Your task to perform on an android device: Open the Artsy app and Open Andy Warhol painting then check price
Image 0: 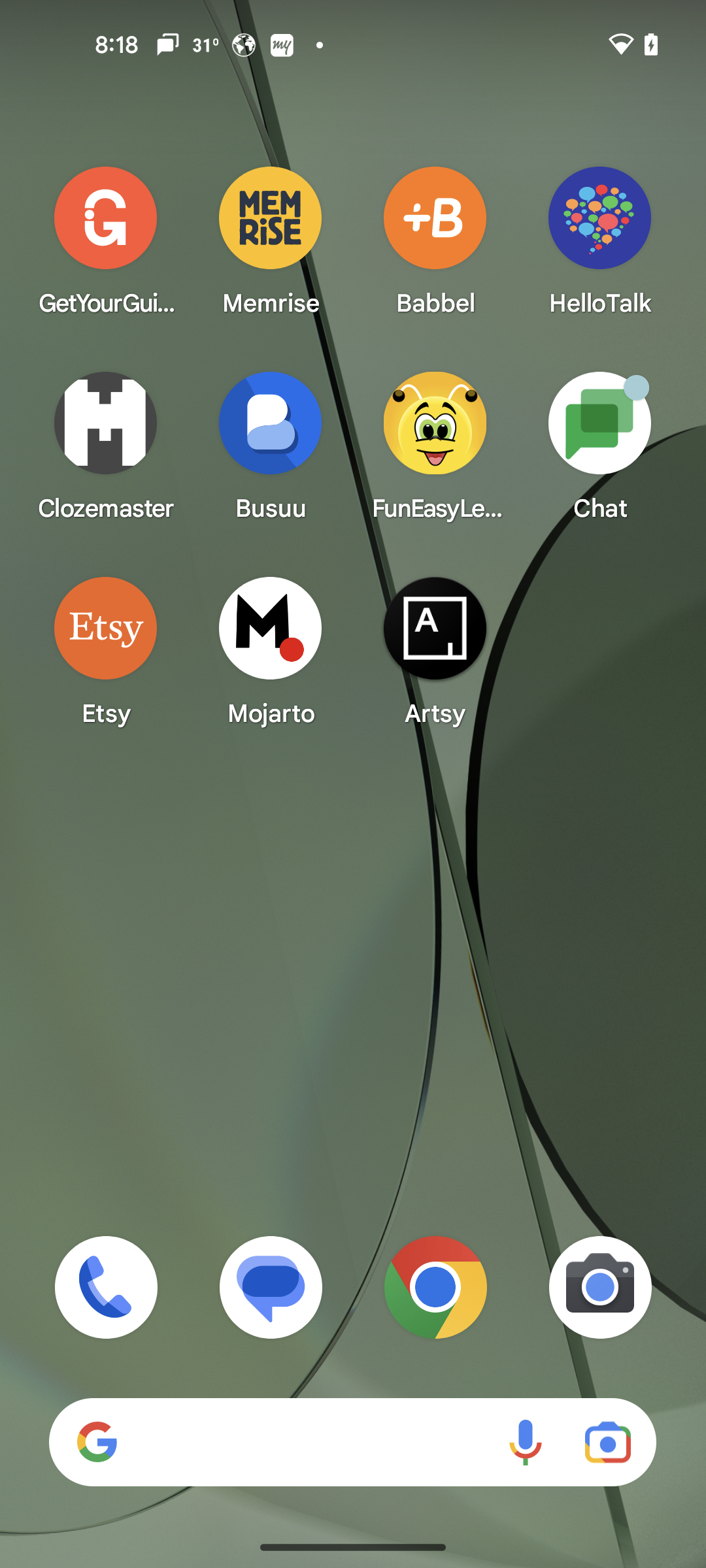
Open the Artsy app
Step 0: open app "Artsy"
Image 1: 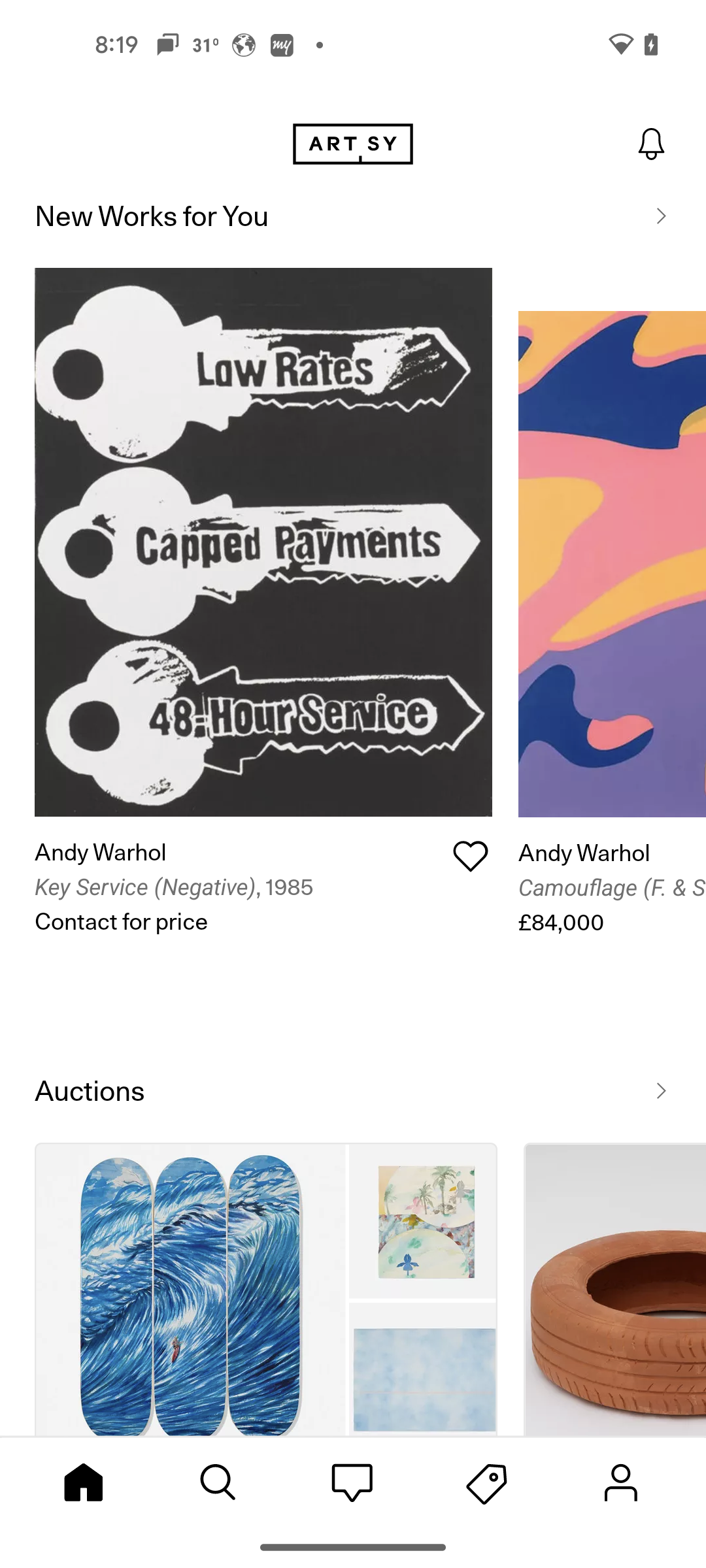
Open the Andy Warhol painting
Step 1: click (263, 542)
Image 2: 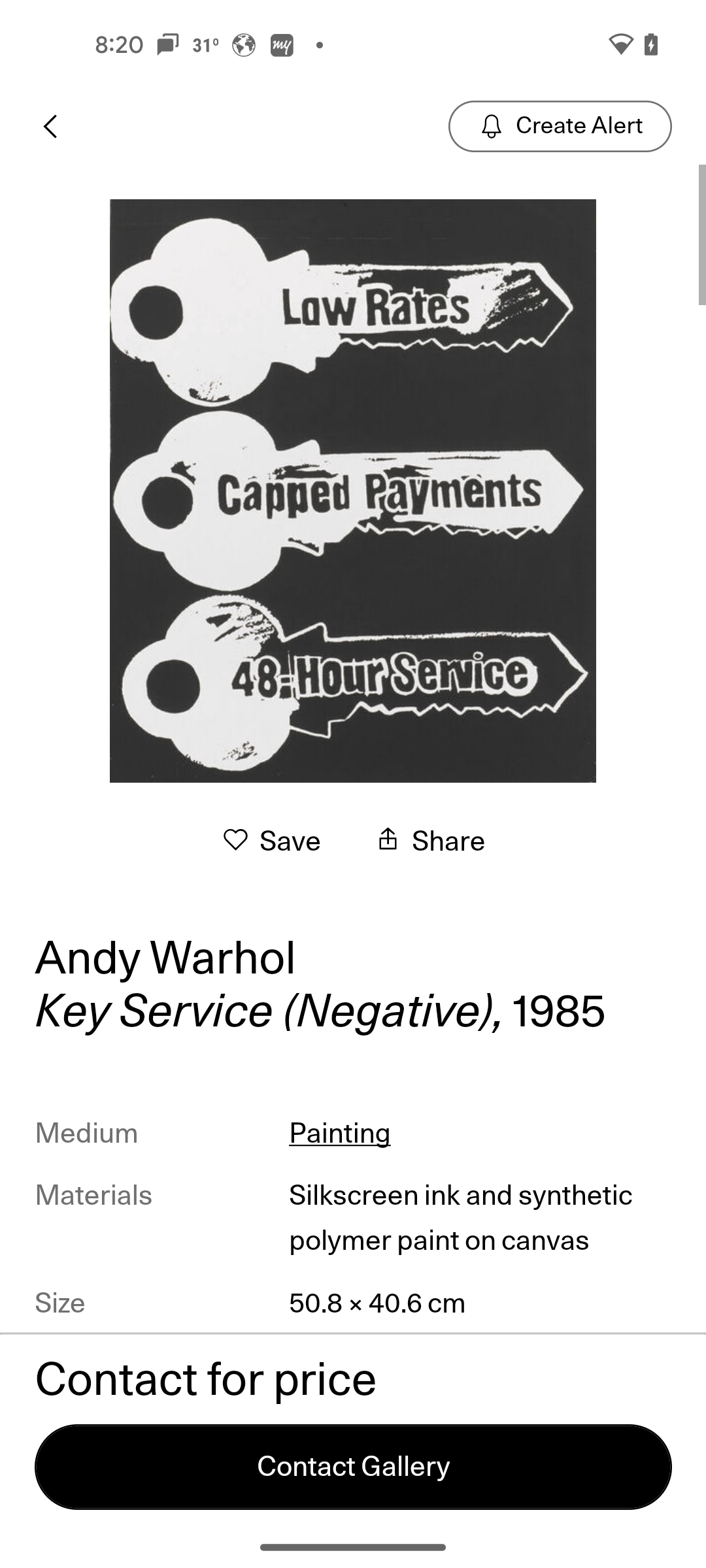
click on contact gallery for price
Step 2: click (353, 1467)
Image 3: 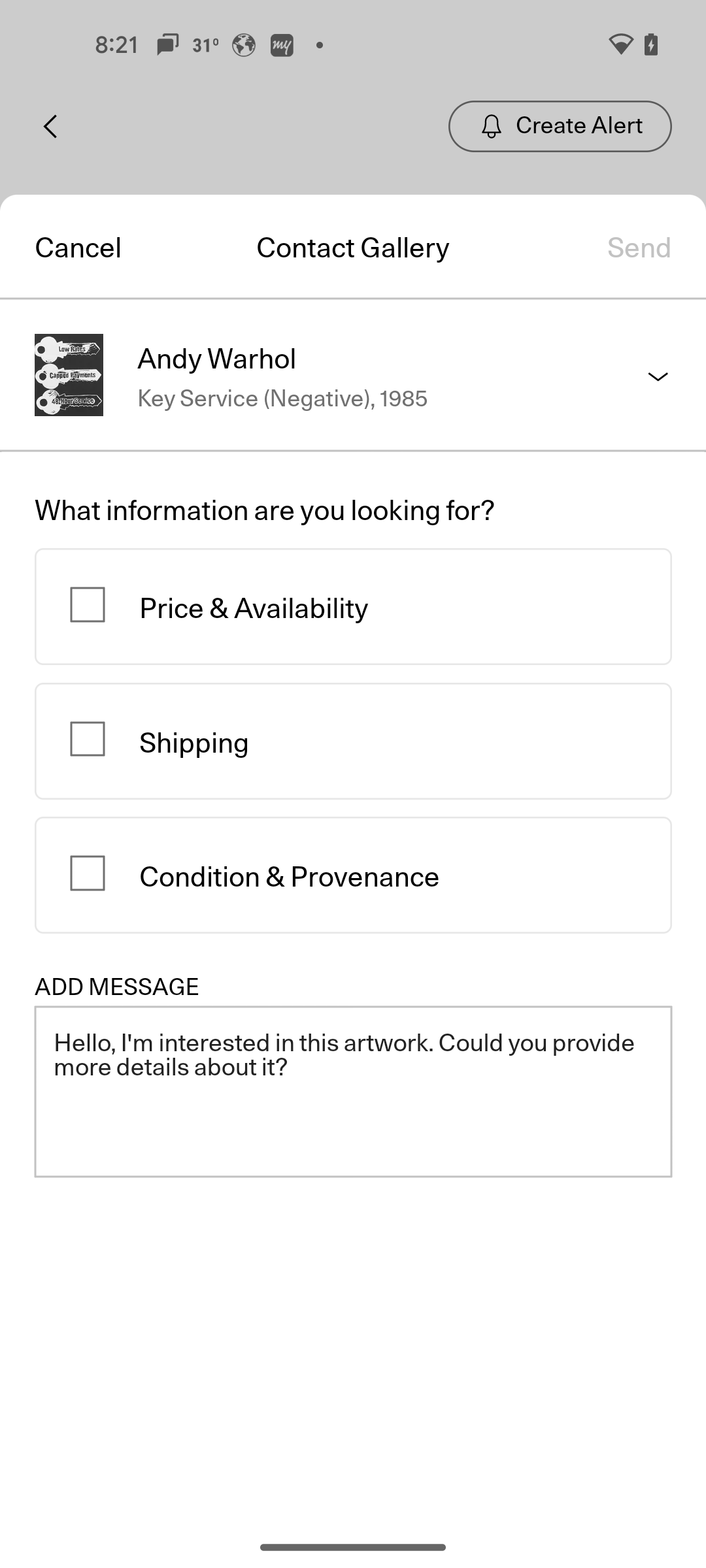
click on the price check box
Step 3: click (254, 606)